Your task to perform on an android device: By using the To Do Reminder app Change the time of the reminder for submission of the renewable energy report to 5:30 PM.
Image 1: 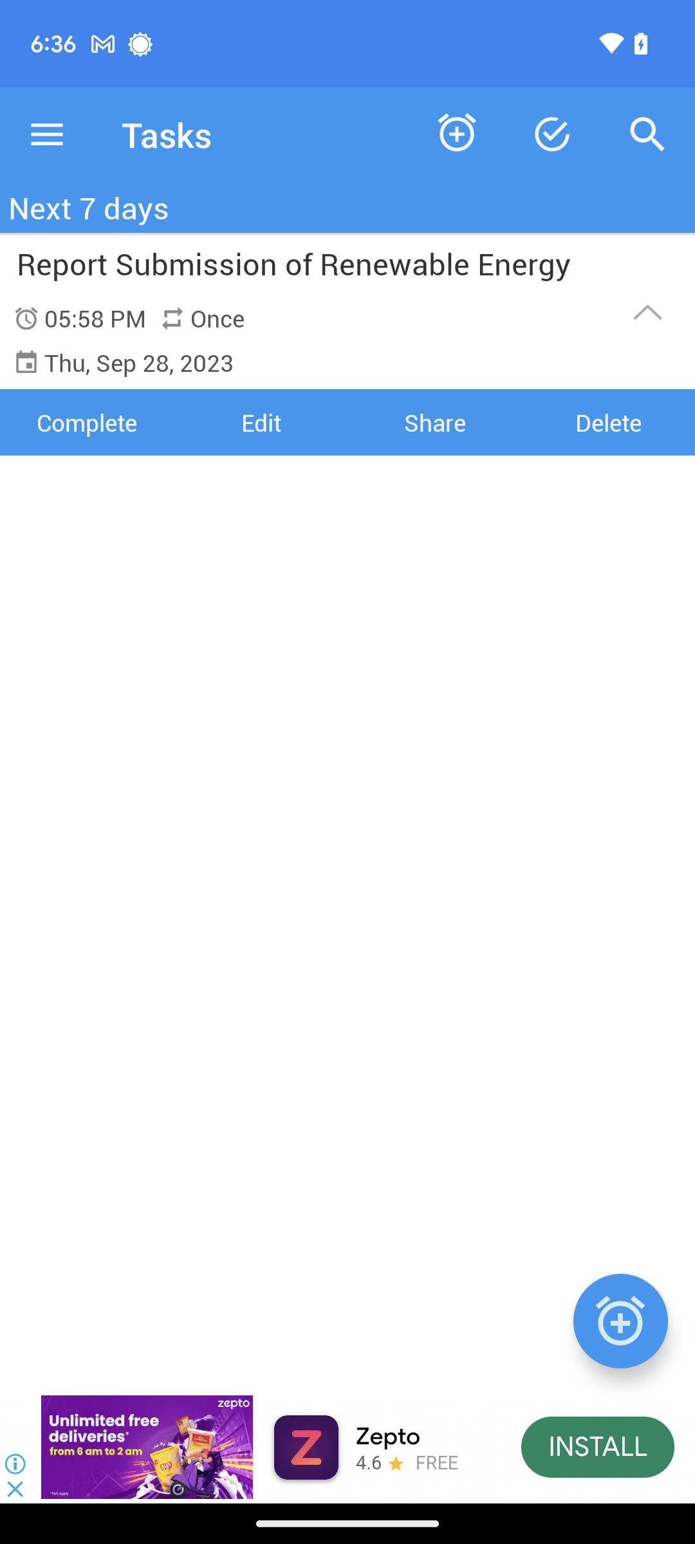
Click on edit option below the reminder.
Step 1: click (261, 422)
Image 2: 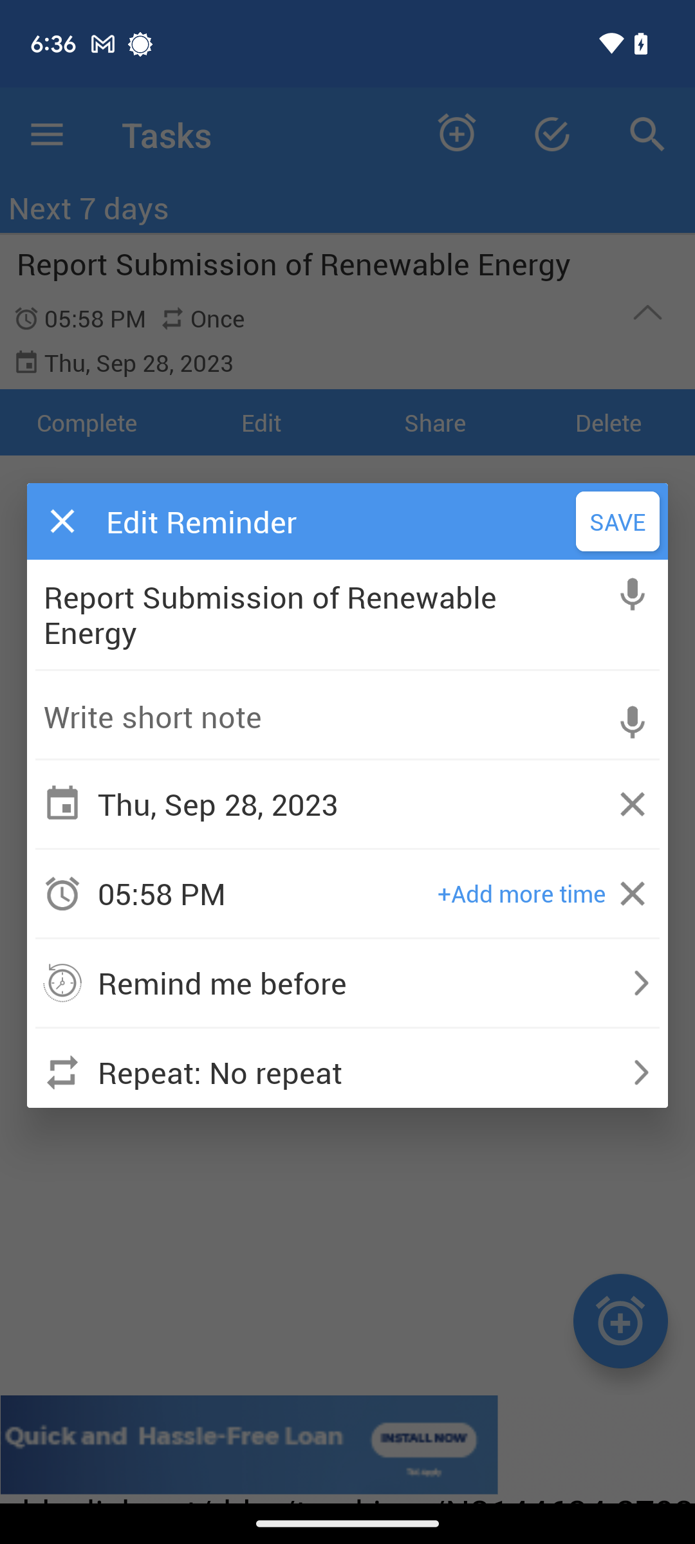
Click on the time tab.
Step 2: click (236, 893)
Image 3: 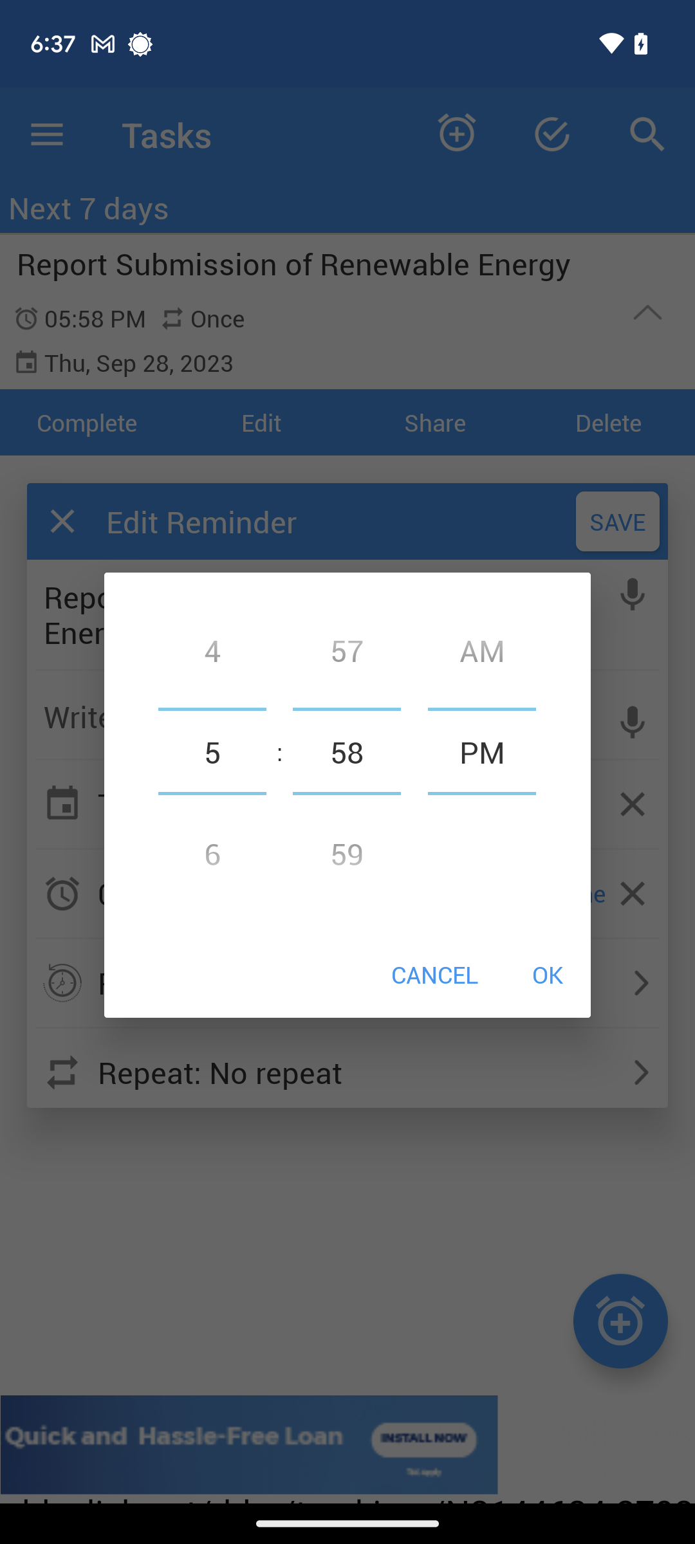
Set the time to 5:30 PM.
Step 3: click (346, 751)
Image 4: 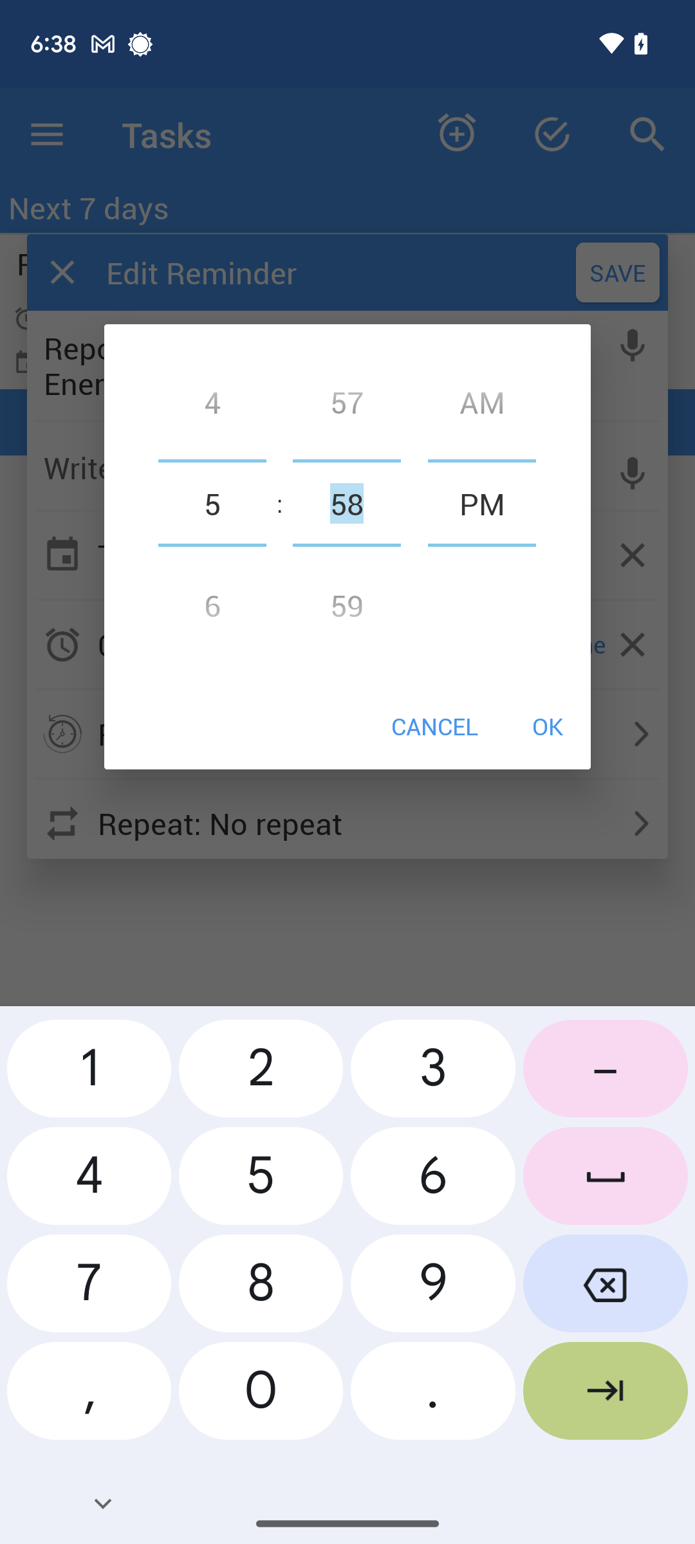
Set the time to 5:30 PM.
Step 4: click (432, 1072)
Image 5: 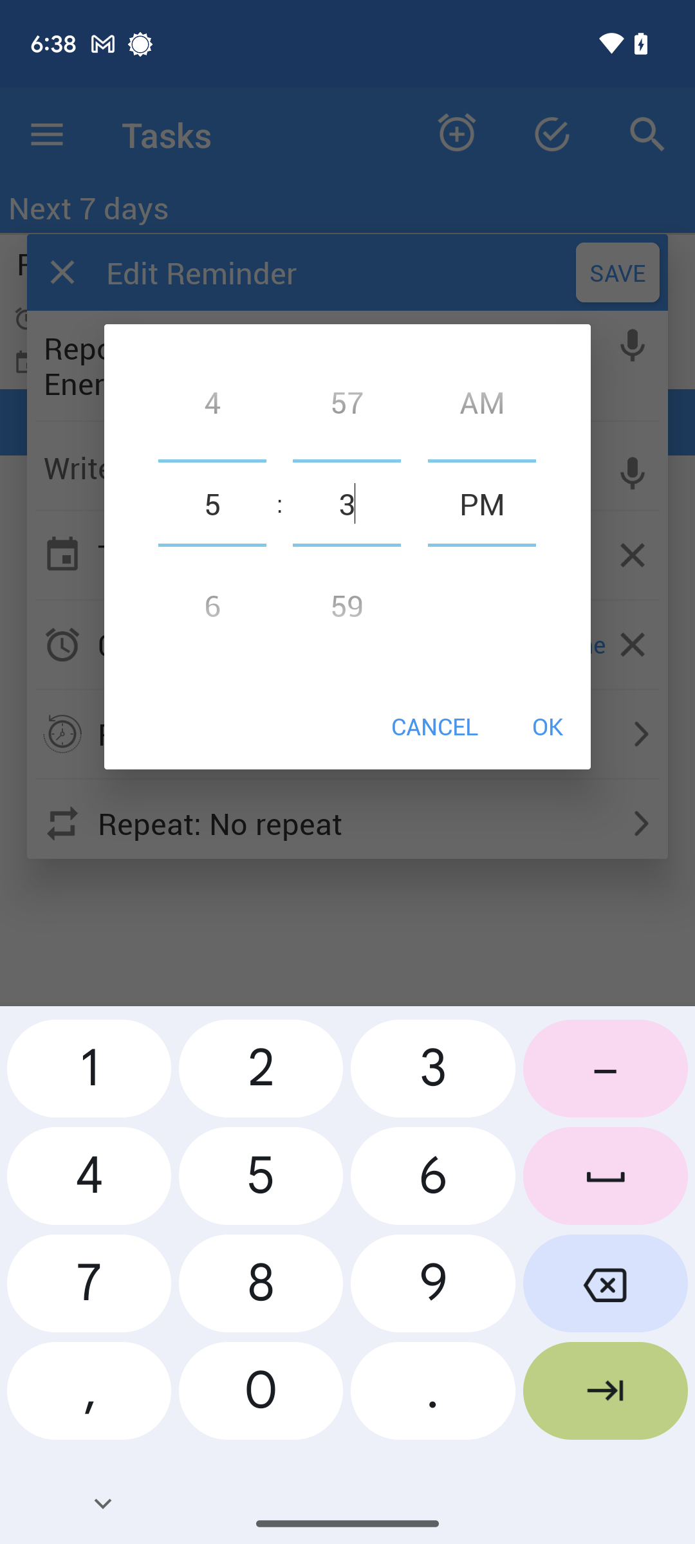
Set the time to 5:30 PM.
Step 5: click (261, 1395)
Image 6: 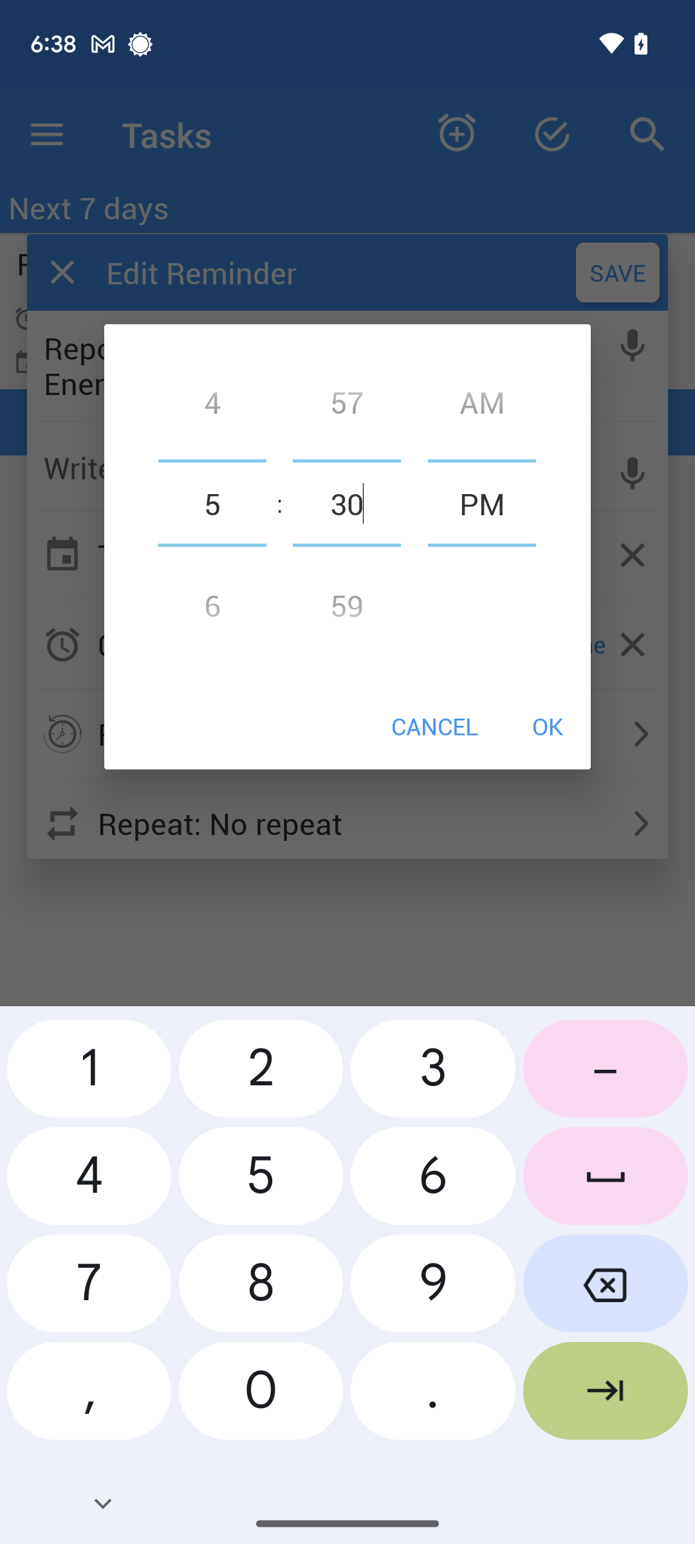
Click on OK below the timer.
Step 6: click (548, 726)
Image 7: 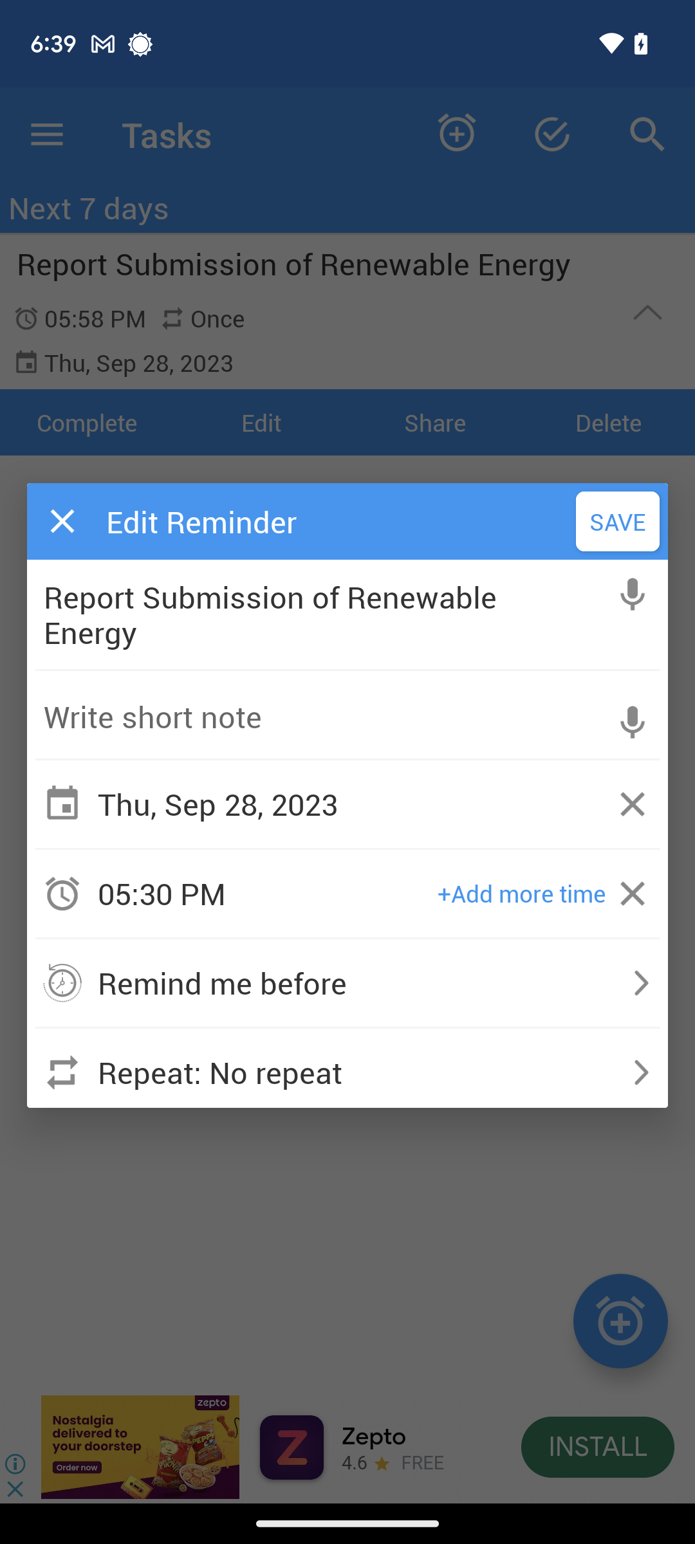
Click on save tab at the top of the reminder.
Step 7: click (618, 521)